Your task to perform on an android device: In the Breethe app, I would like to set a timer of Sweet dreams Meditation for 40 minutes so that I can know when to terminate the session.
Image 0: 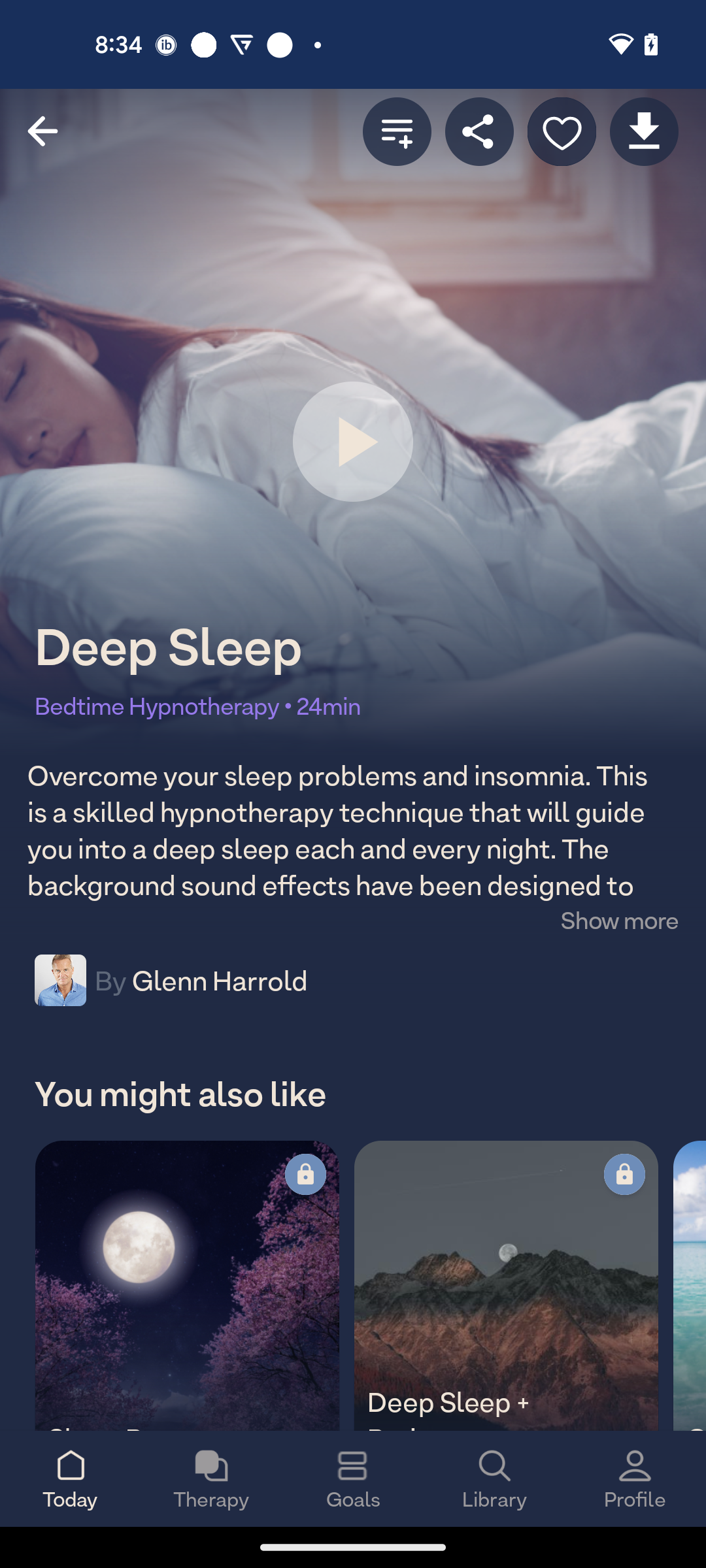
Go back to the previous page
Step 0: press back button
Image 1: 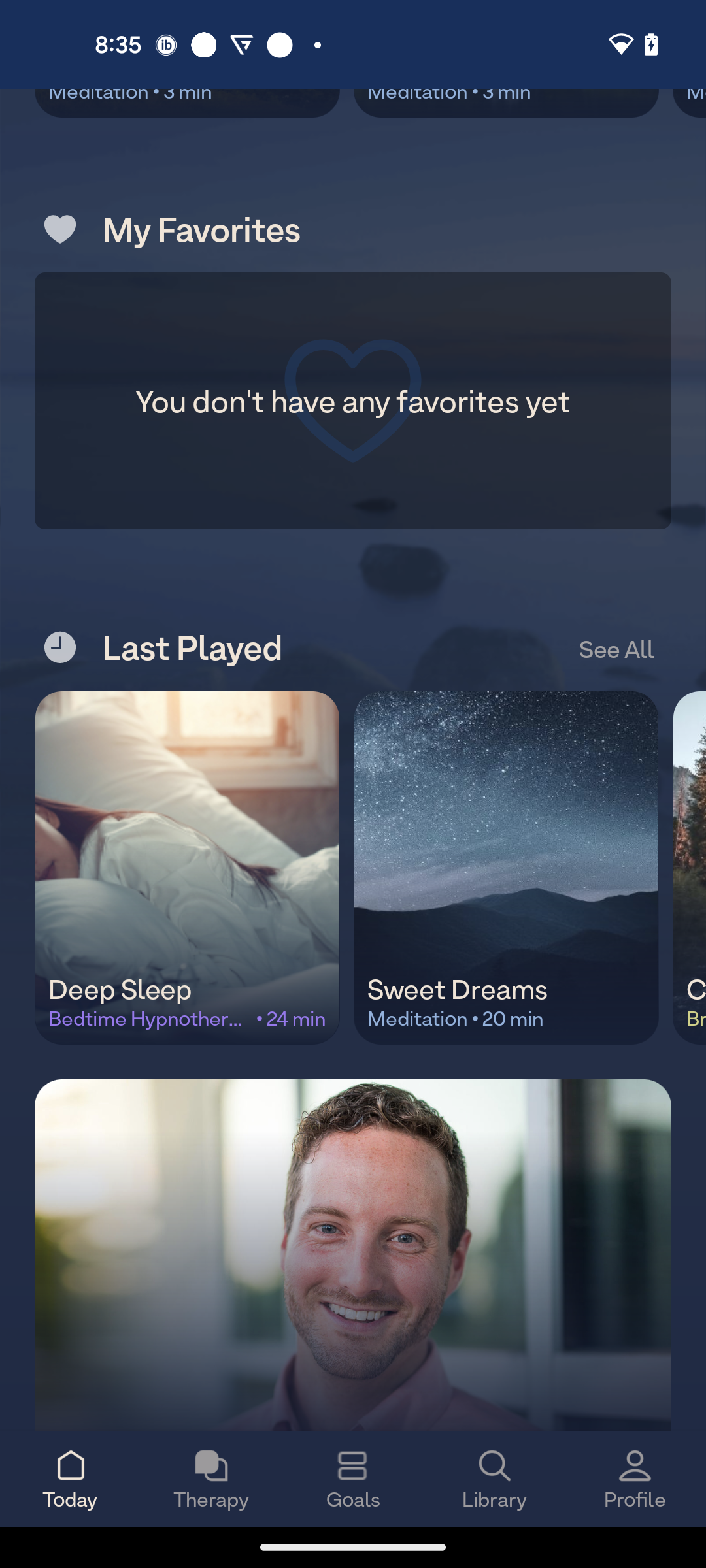
Click on the Sweet Dreams option
Step 1: click (498, 806)
Image 2: 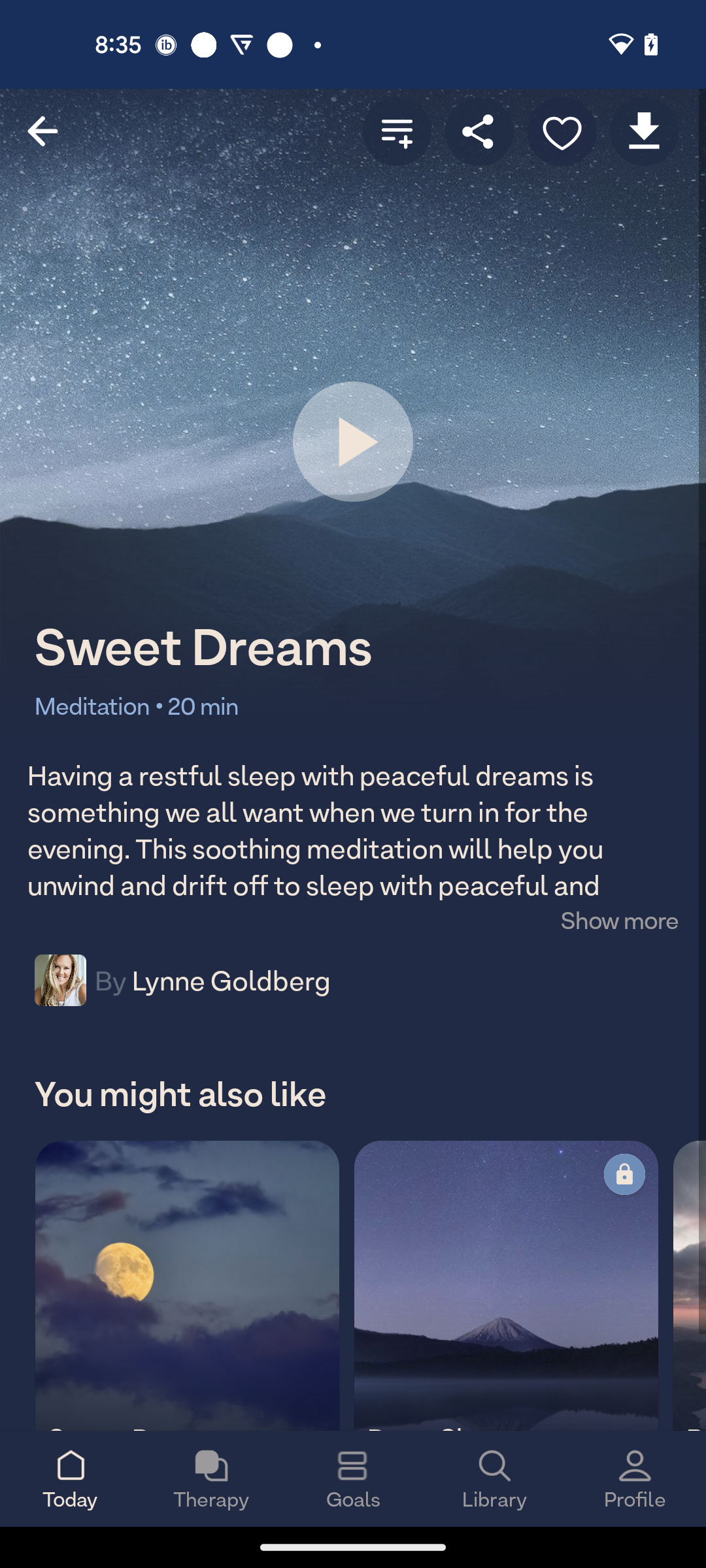
Click on the play button
Step 2: click (346, 429)
Image 3: 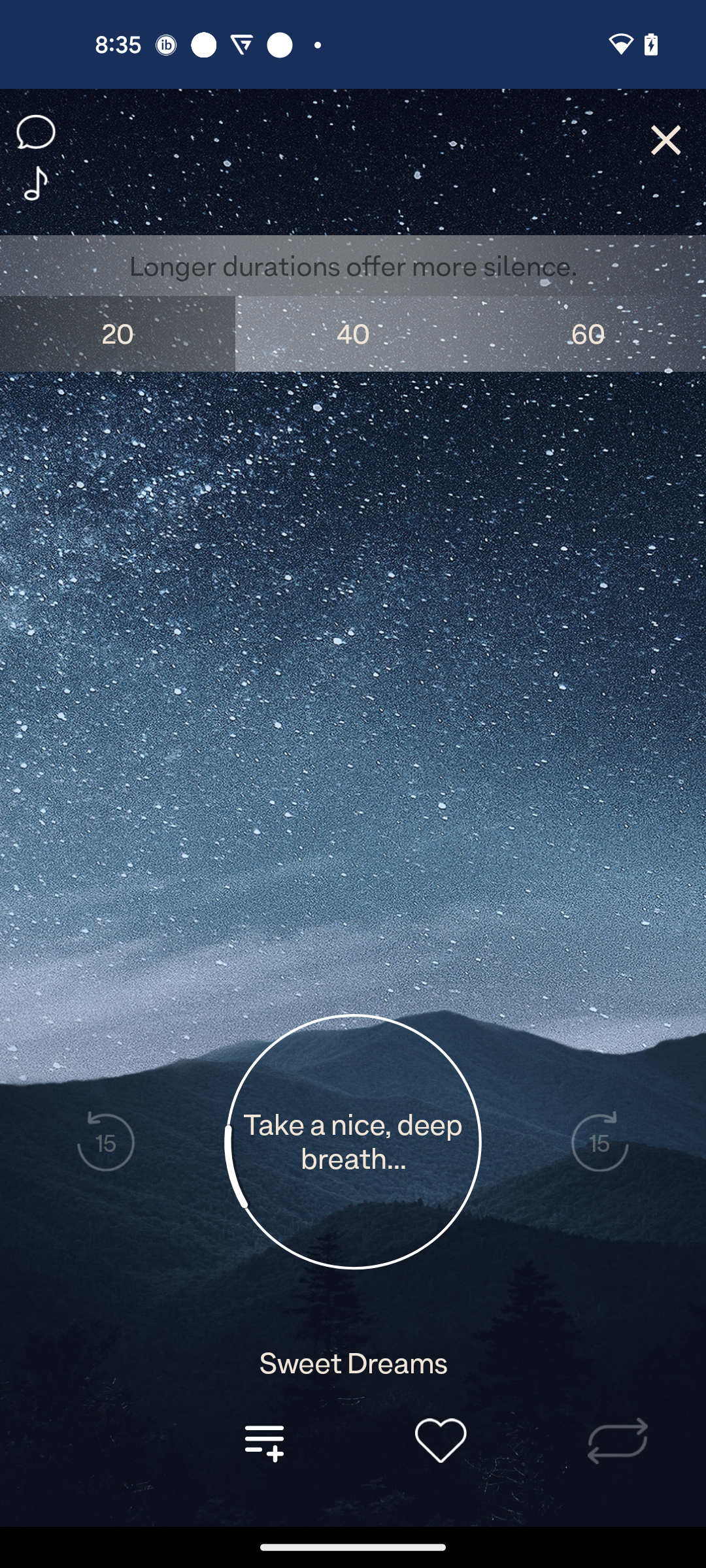
Select the timer for 40 minutes
Step 3: click (353, 333)
Image 4: 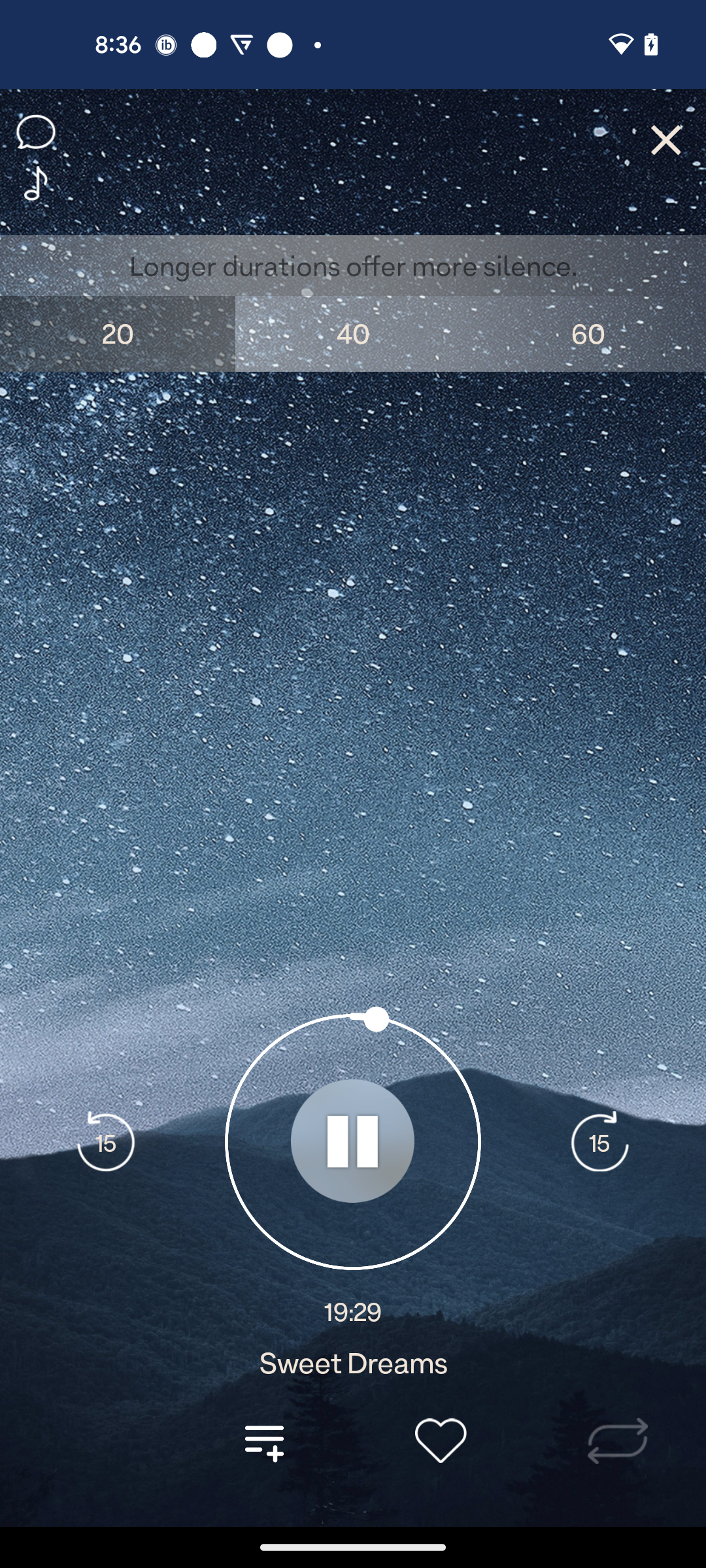
Select the timer for 40 minutes
Step 4: wait